Your task to perform on an android device: Often I over use my daily limit data to download YouTube videos from my mobile data. Set YouTube video download over Wi-Fi only in the YouTube app. 
Image 0: 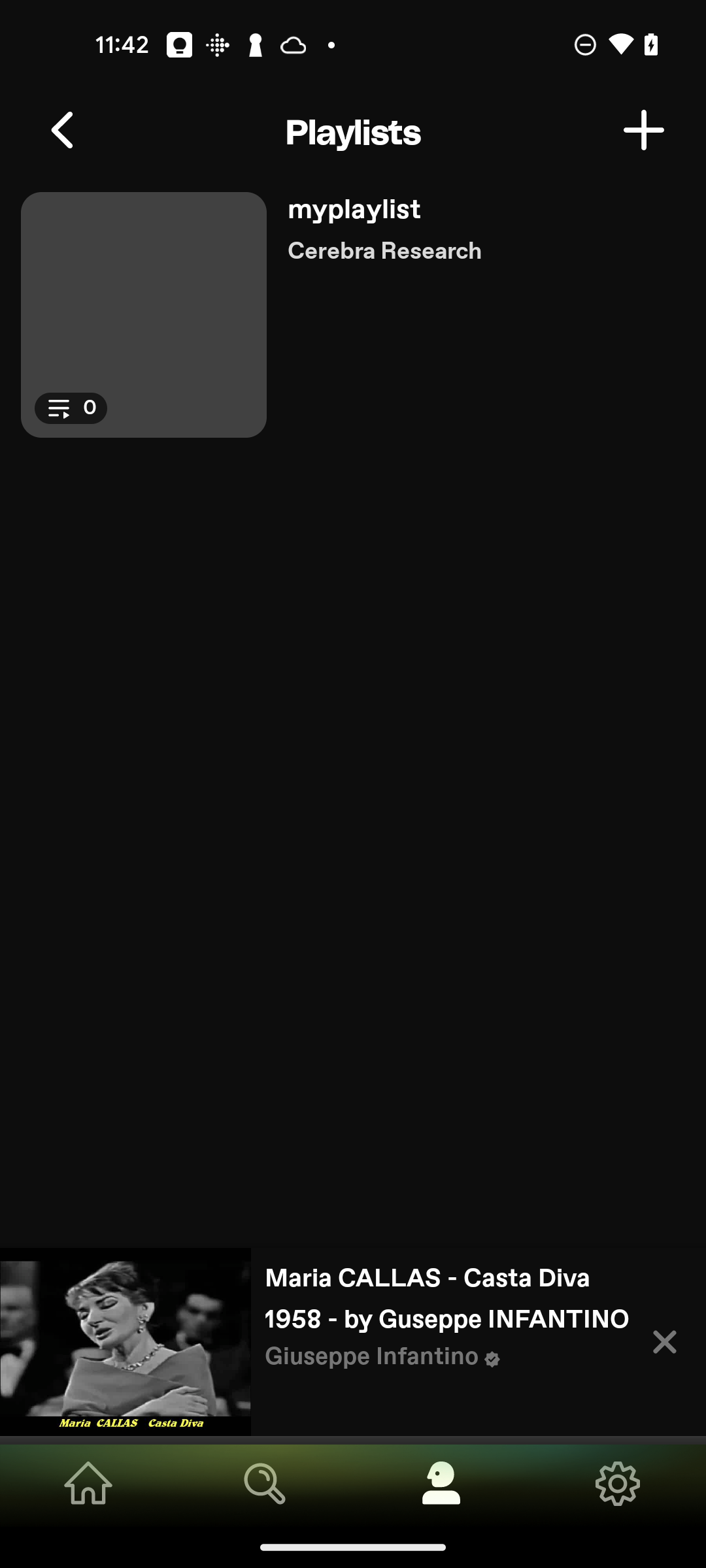
Open the YouTube app
Step 0: open app "YouTube"
Image 3: 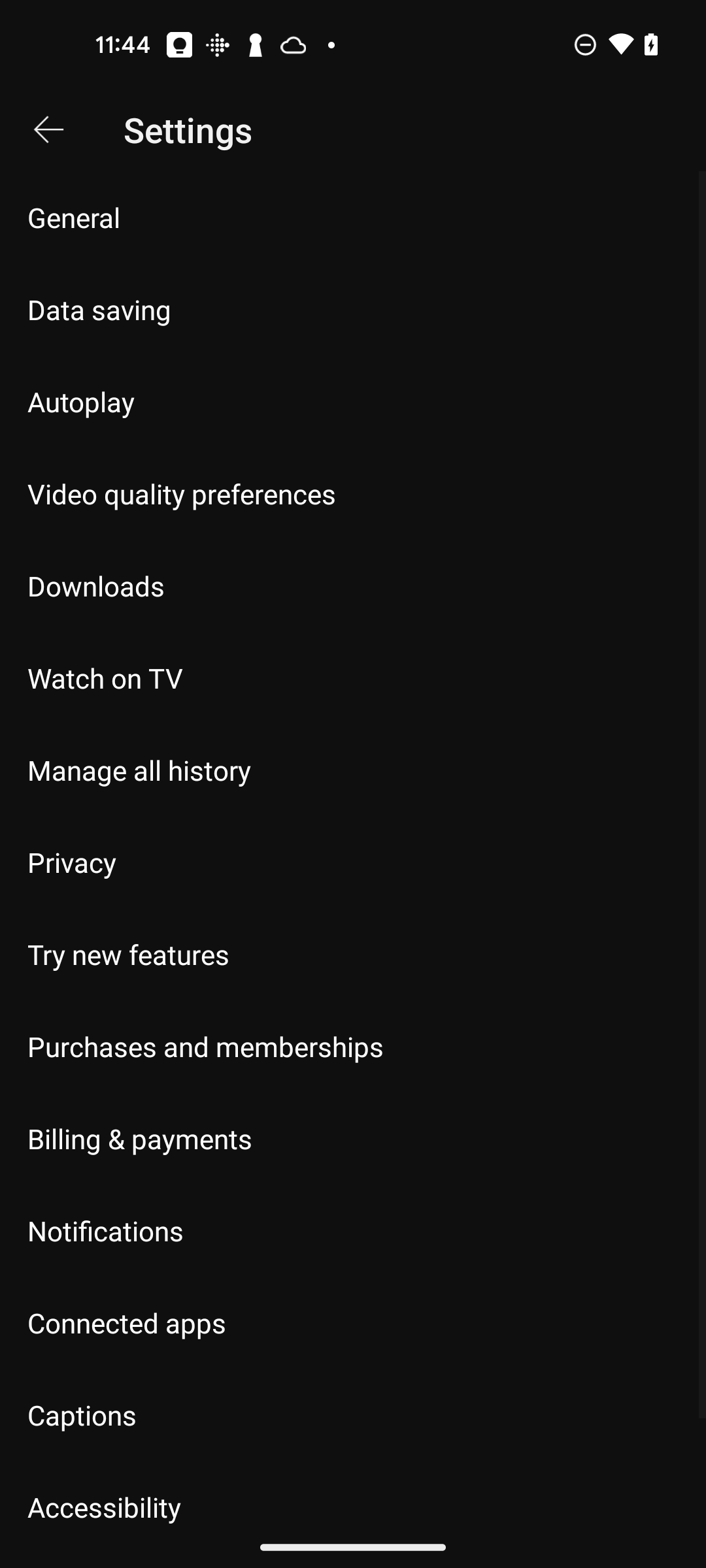
Click on the Downloads tab
Step 3: click (353, 585)
Image 4: 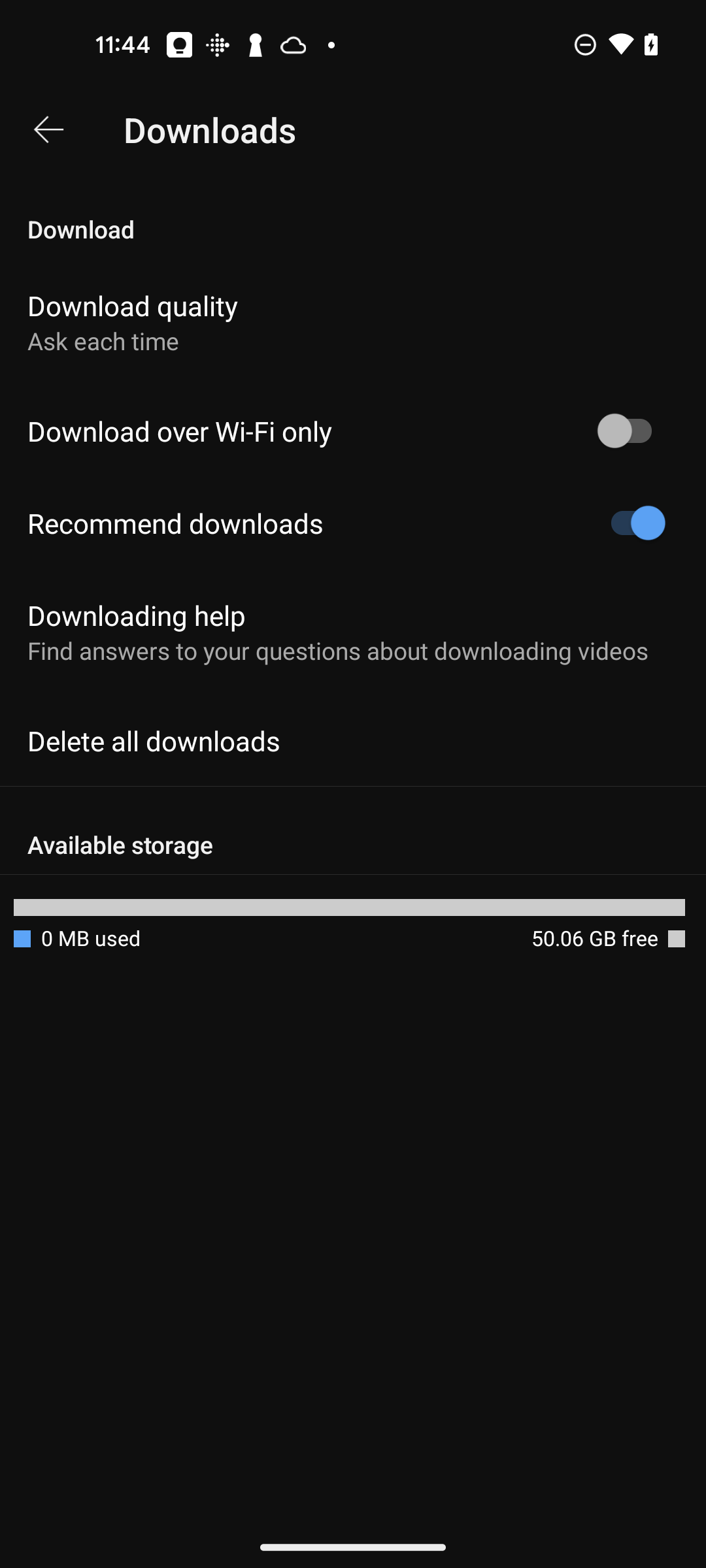
Swipe right the Download over Wi-Fi only bar
Step 4: scroll left